Your task to perform on an android device: In this autumn season, I am planning a five-day tour from October 21st to October 25th on Vancouver Island. So search for the Round Trip economy-class flights for three adults from Canada to Vancouver Island on the Expedia app.
Image 0: 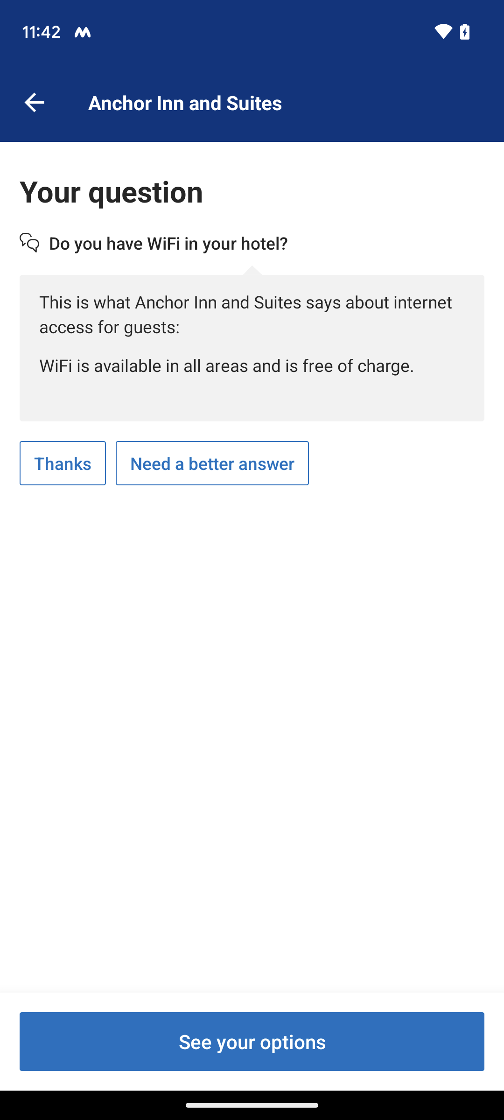
Open the Expedia app.
Step 0: open app "Expedia"
Image 1: 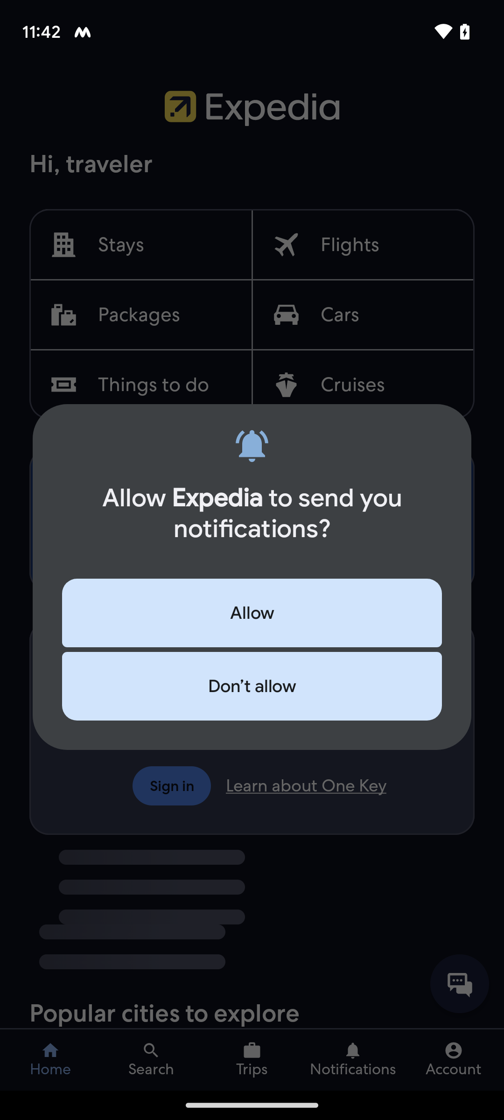
Open the Expedia app.
Step 1: wait
Image 2: 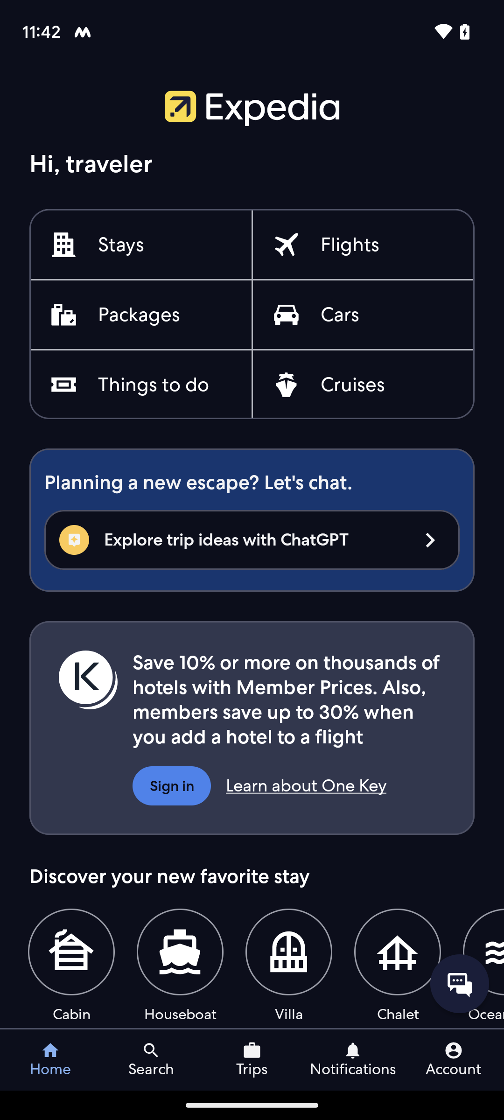
Click on the Flights tab.
Step 2: click (350, 245)
Image 3: 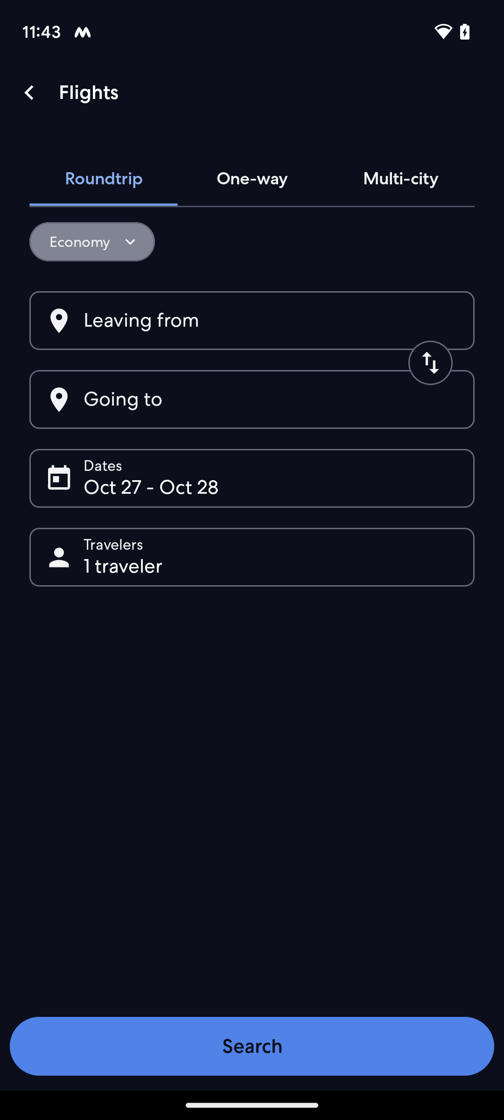
Click on the Tab Leaving From.
Step 3: click (252, 320)
Image 4: 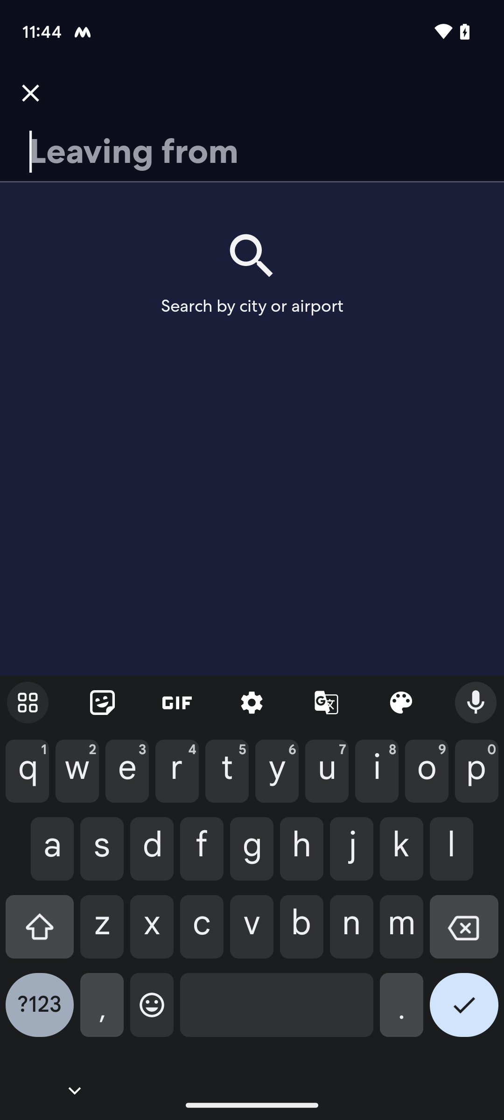
Type Canada in the search box.
Step 4: type "Canada"
Image 5: 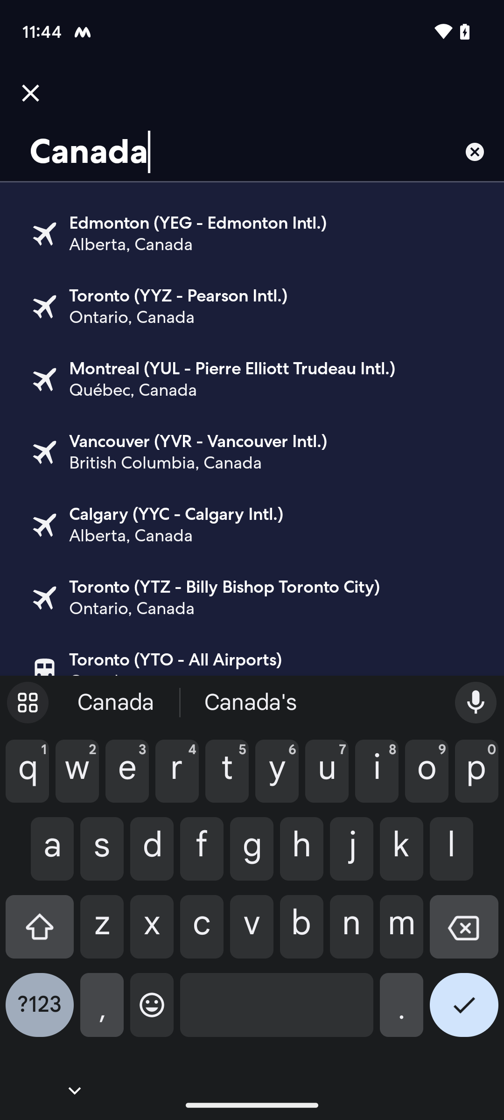
Click on the  Second Tab.
Step 5: click (132, 317)
Image 6: 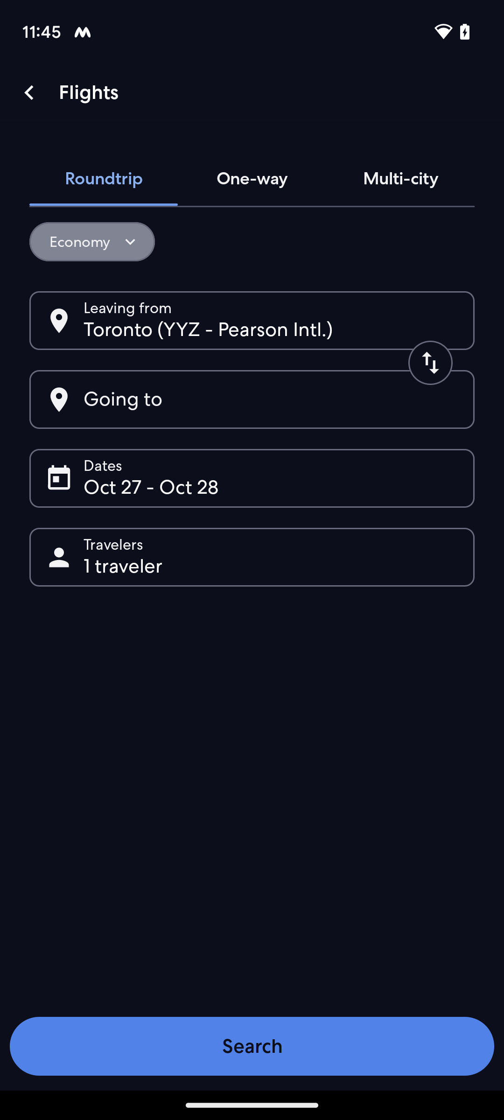
Click on the second Input box from top.
Step 6: click (252, 399)
Image 7: 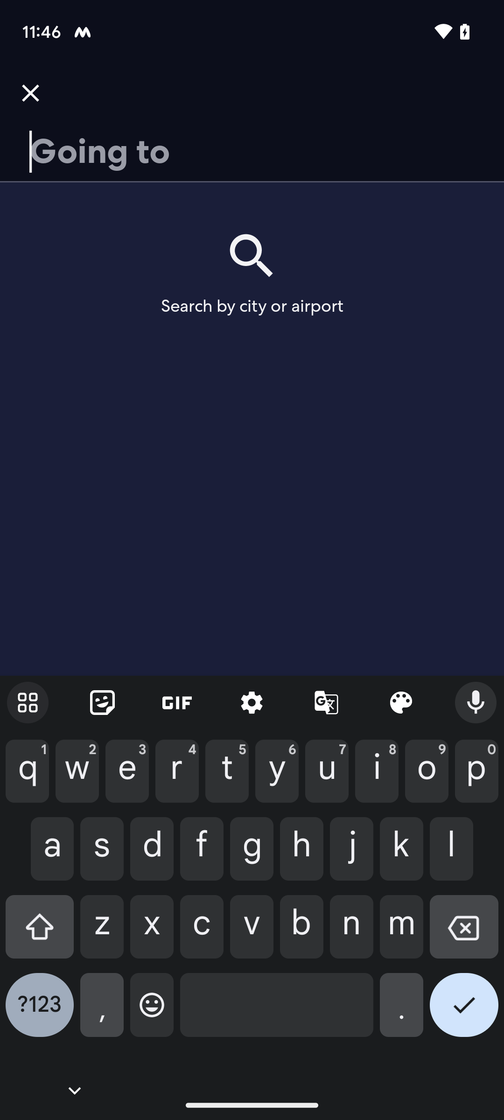
Type Vancouver Island in the Search box.
Step 7: click (237, 152)
Image 8: 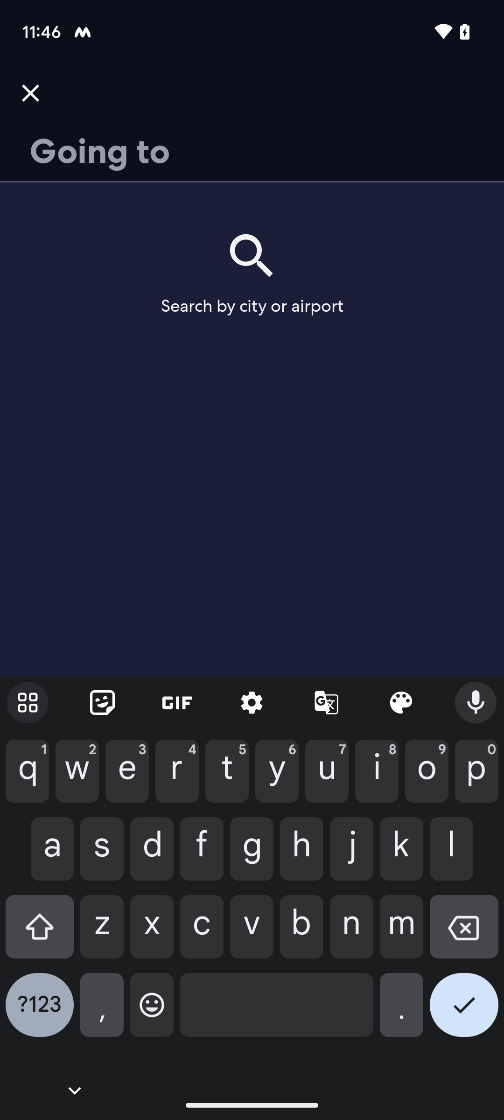
Type Vancouver Island in the Search box.
Step 8: type "Vancouver Island"
Image 9: 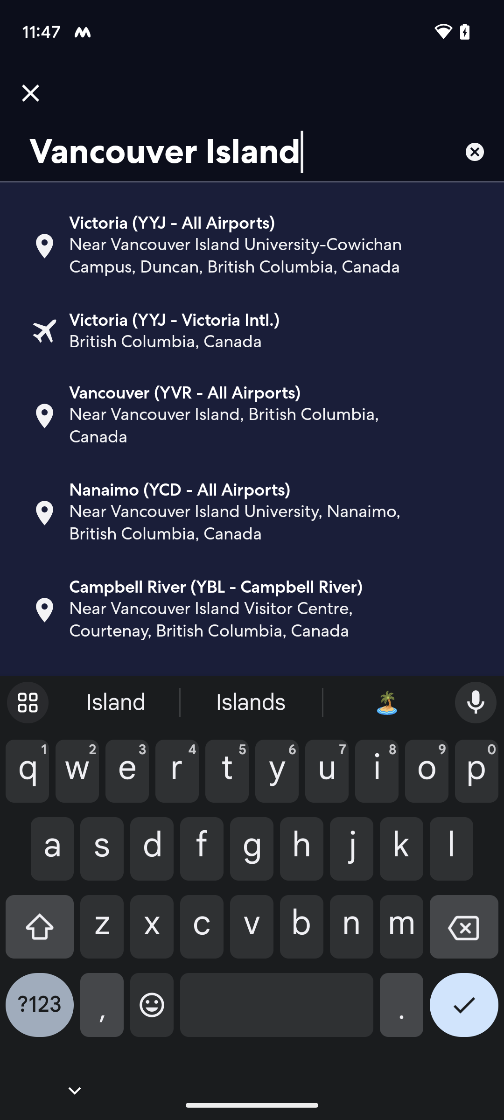
Click on the second tab.
Step 9: click (175, 320)
Image 10: 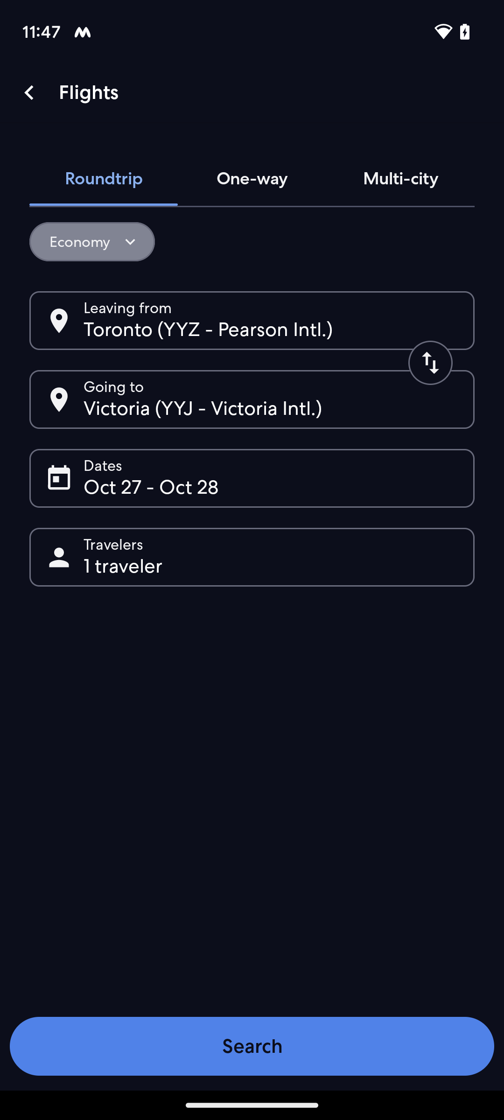
Click on the calendar tab.
Step 10: click (56, 478)
Image 11: 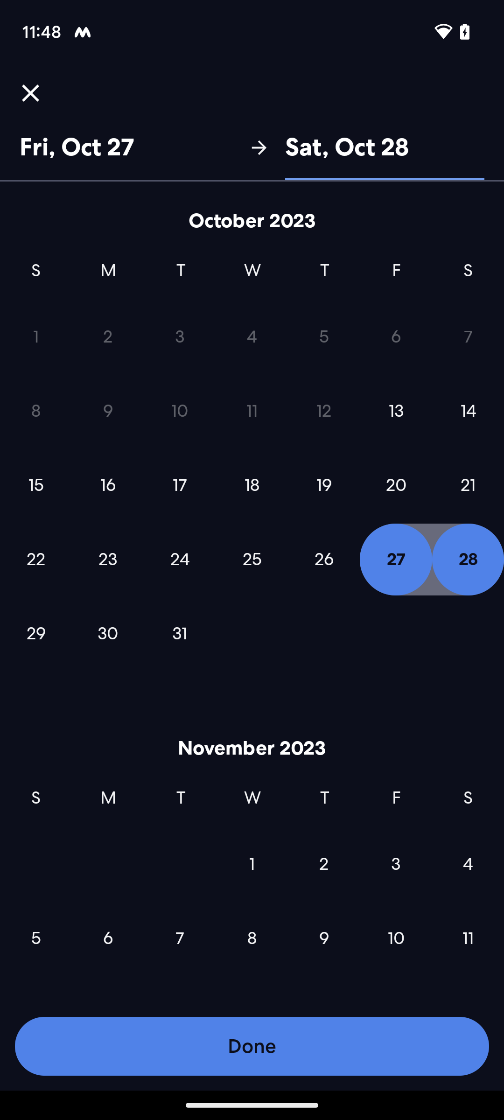
Click on the date October 21.
Step 11: click (468, 485)
Image 12: 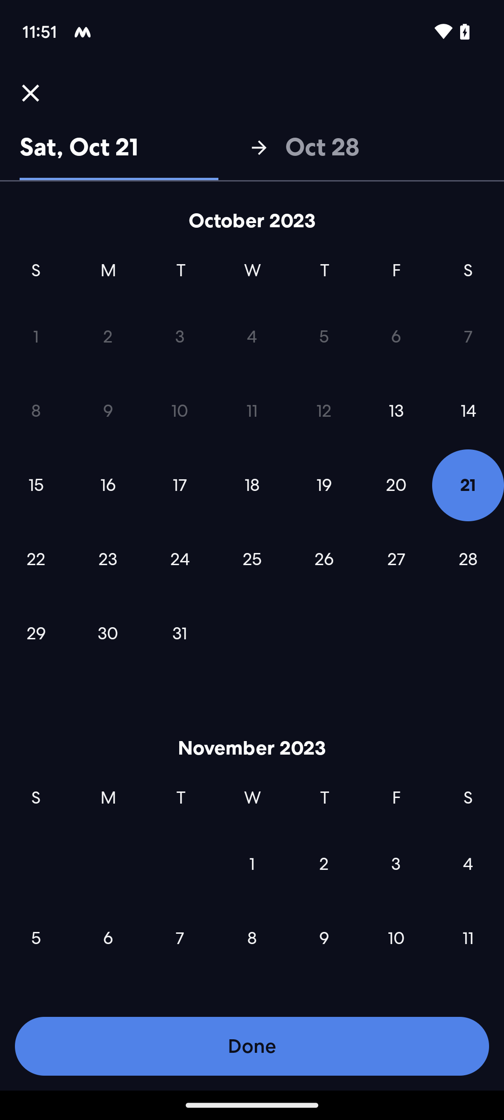
Click on the date October 25.
Step 12: click (252, 560)
Image 13: 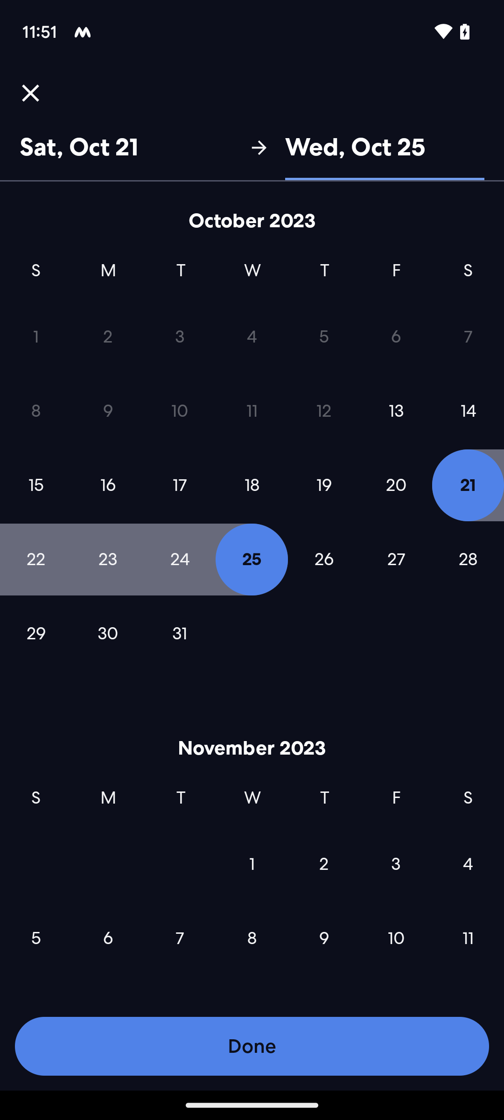
Click on the tab Done at the bottom.
Step 13: click (252, 1046)
Image 14: 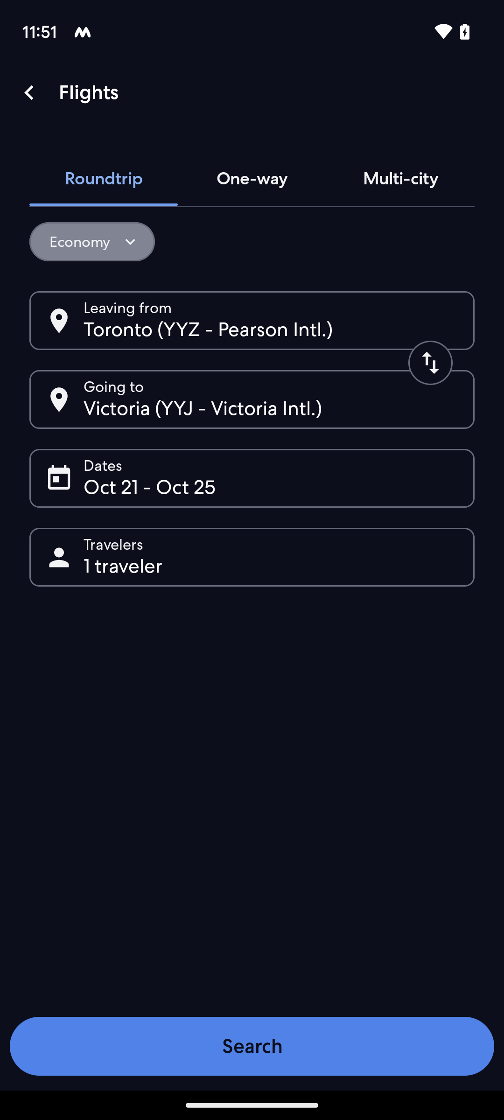
Click on the Tab Travelers
Step 14: click (252, 557)
Image 15: 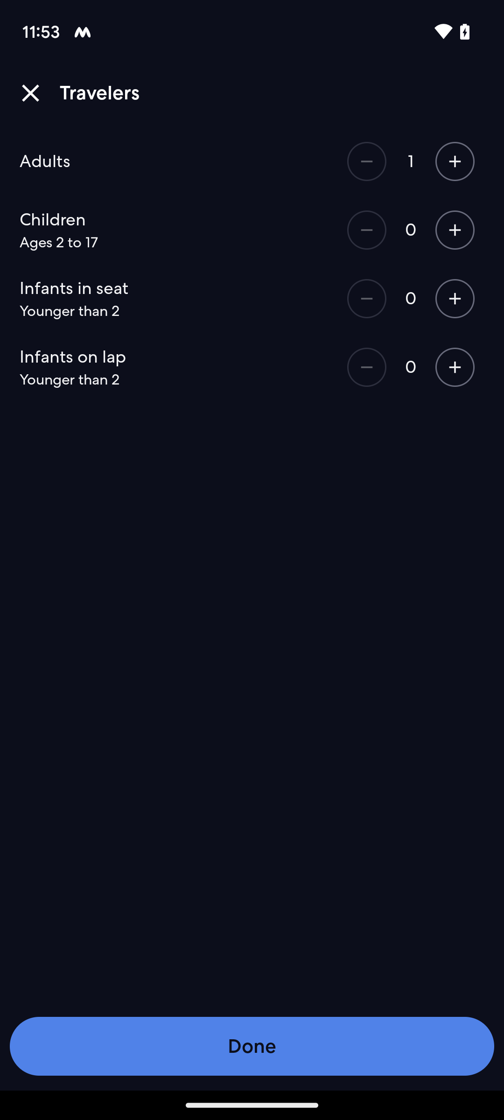
Click on the + icon on the right side of the Adults tab.
Step 15: click (455, 161)
Image 16: 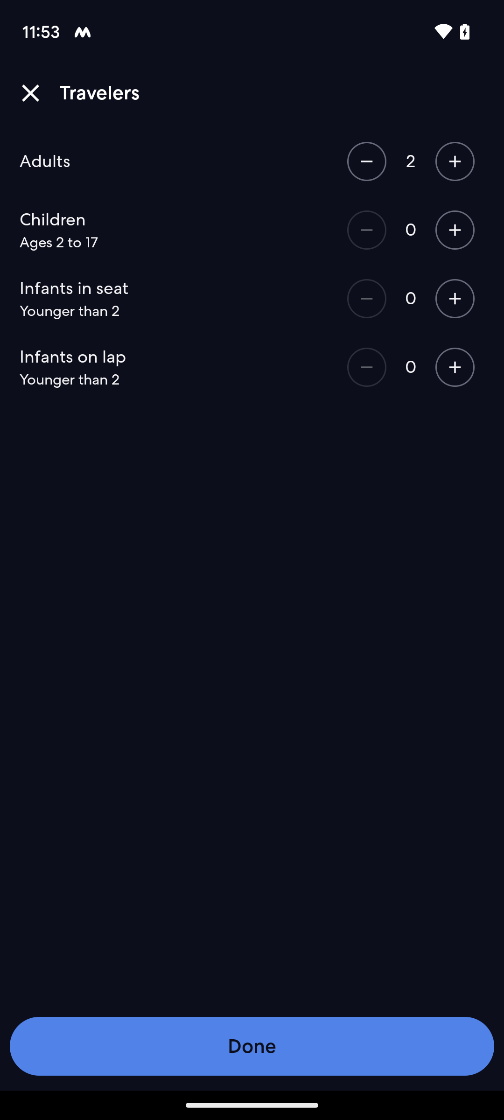
Click on the + icon on the right side of the Adults tab.
Step 16: click (455, 161)
Image 17: 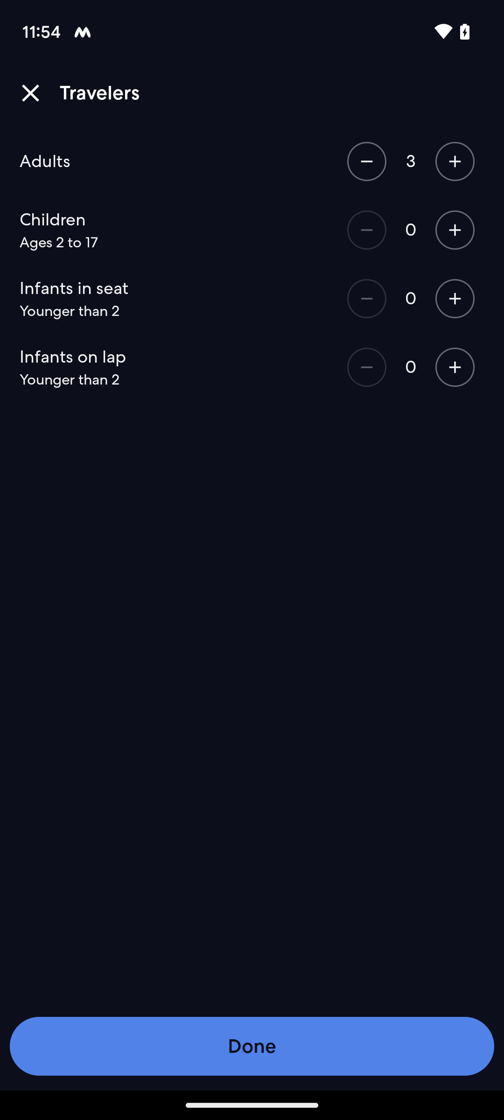
Click on the Done tab at the bottom.
Step 17: click (252, 1046)
Image 18: 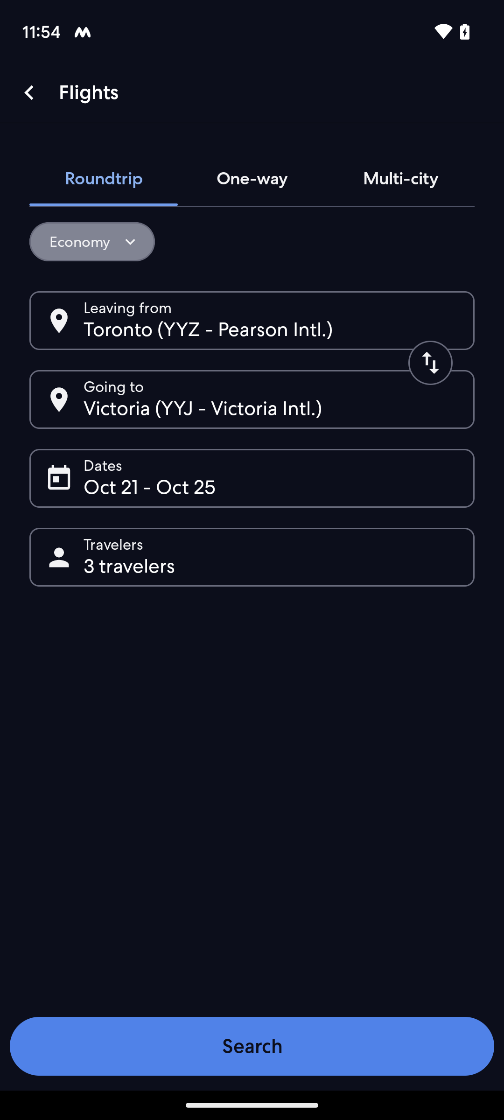
Click on the search tab at the bottom.
Step 18: click (252, 1046)